Your task to perform on an android device: View the price and description of the Merrell brand hiking shoes.
Image 0: 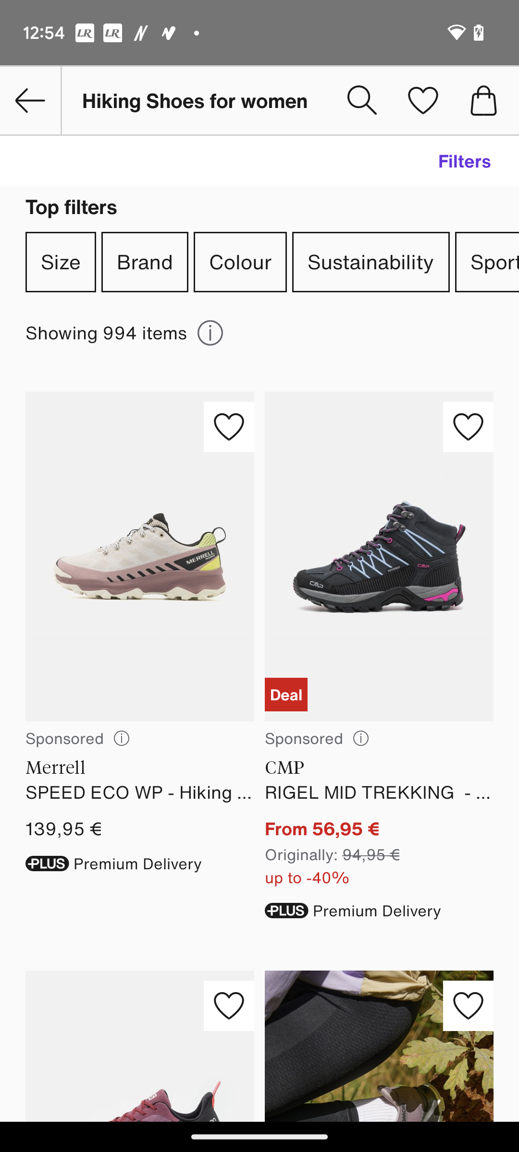
Click on the image of Merrell shoes.
Step 0: click (140, 642)
Image 1: 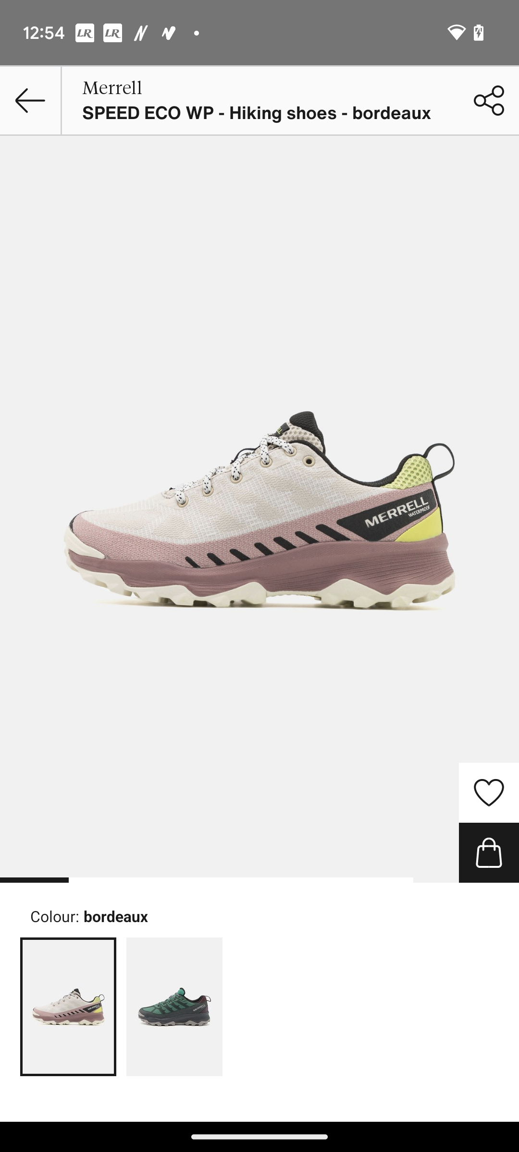
Scroll up
Step 1: scroll down
Image 2: 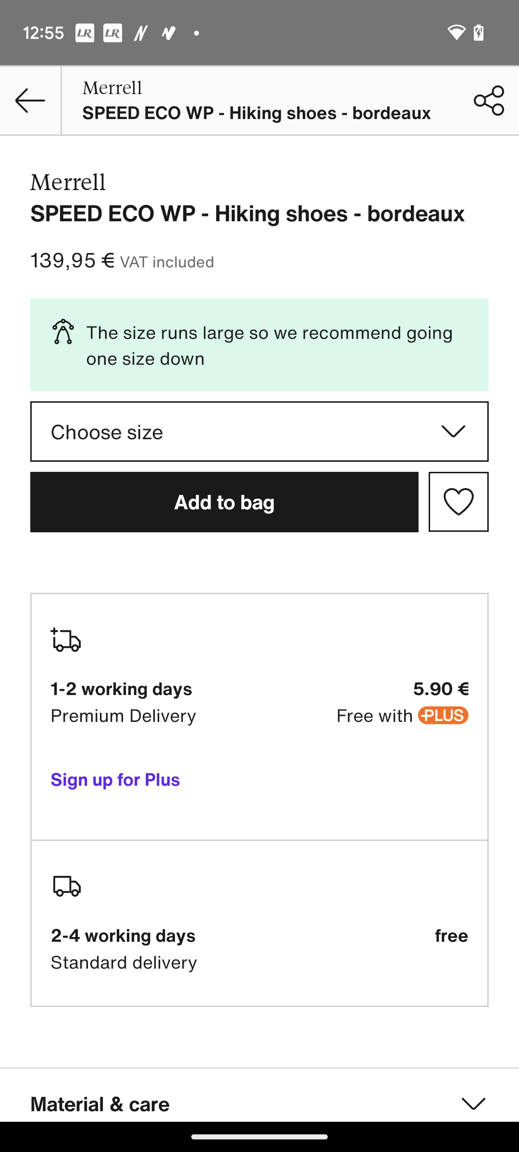
Scroll up
Step 2: scroll down
Image 3: 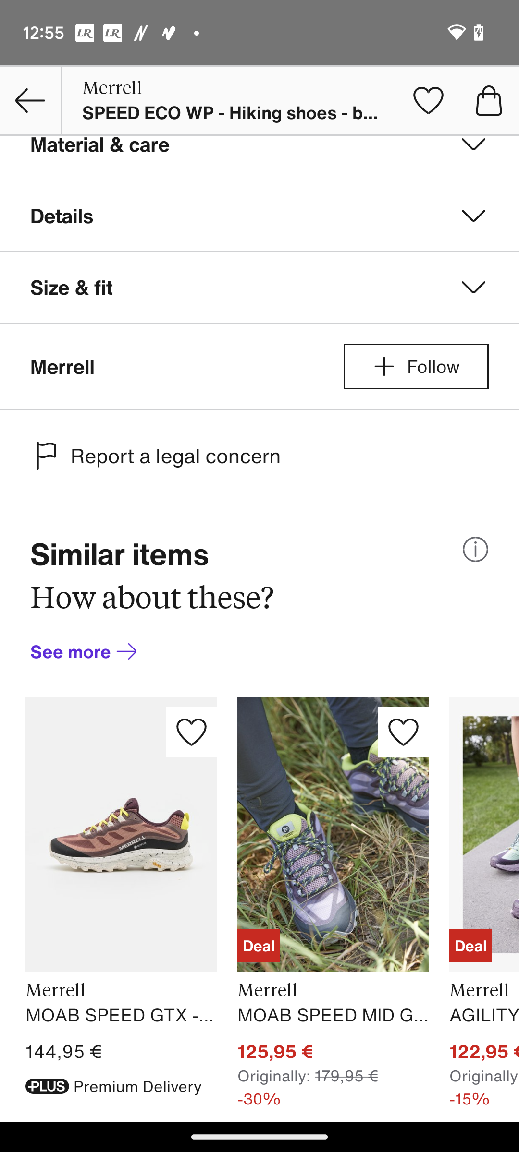
Click on the tab Details.
Step 3: click (62, 216)